Your task to perform on an android device: Share a Constitution Note through gmail app on Email id - dwb.scratchtestid_8@gmail.com
Image 0: 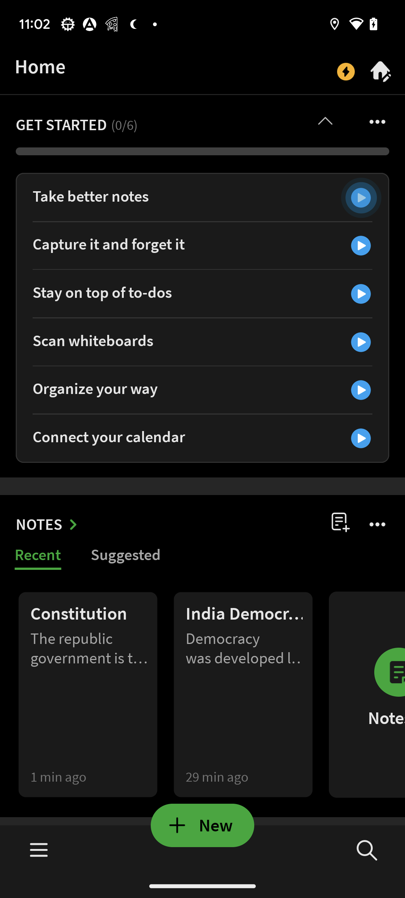
open constitution note at the bottom left corner of the screen 
Step 0: click (89, 694)
Image 1: 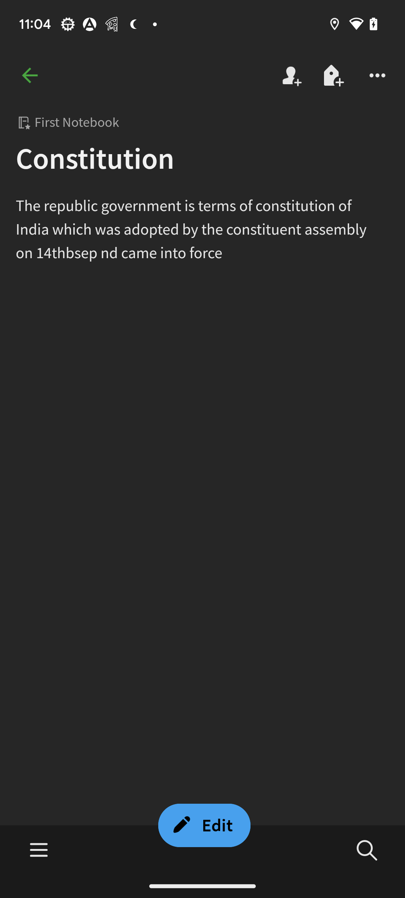
click on the three dots at the top right corner of the screen 
Step 1: click (377, 75)
Image 2: 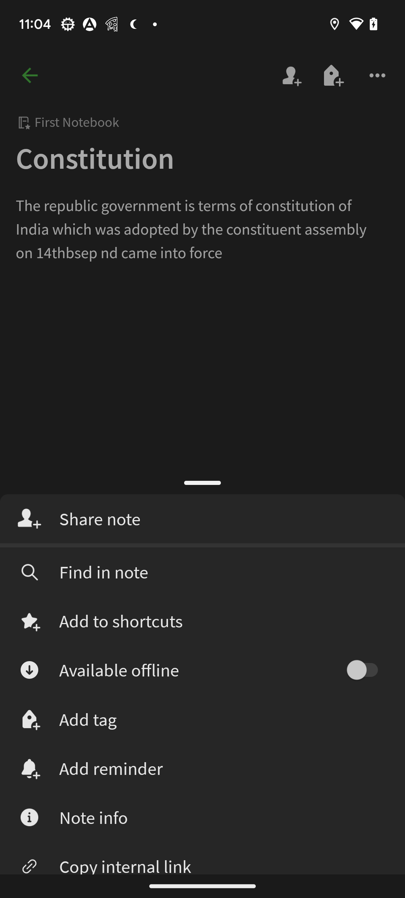
click on the share note option 
Step 2: click (100, 519)
Image 3: 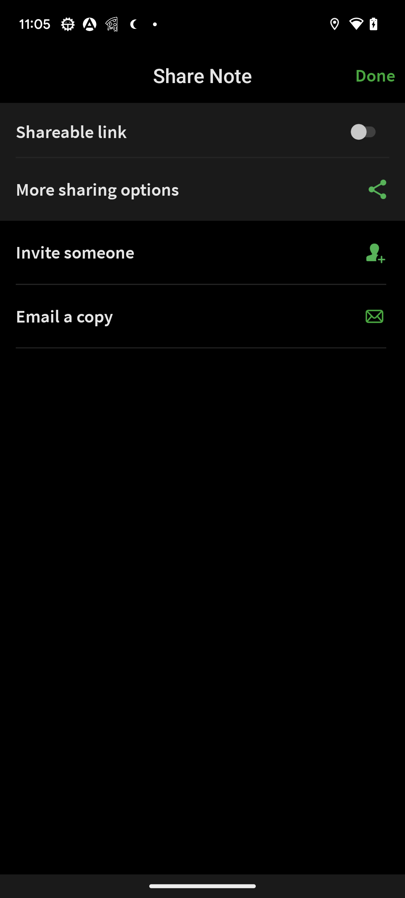
click on the more sharing option icon
Step 3: click (377, 189)
Image 4: 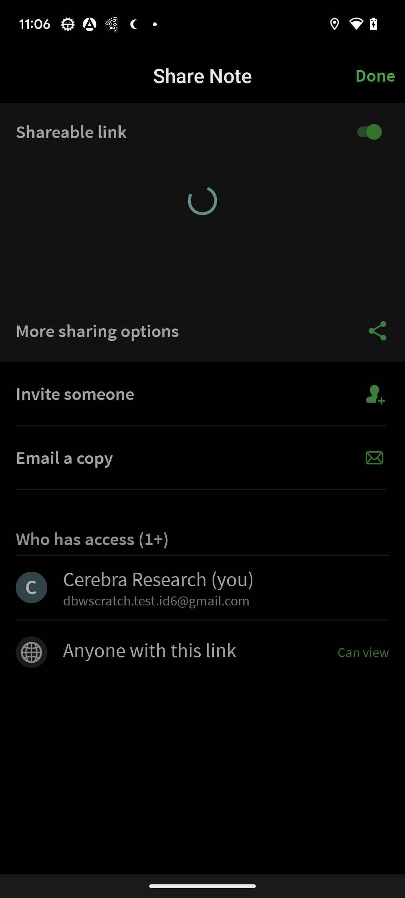
click on the more sharing option icon
Step 4: wait
Image 5: 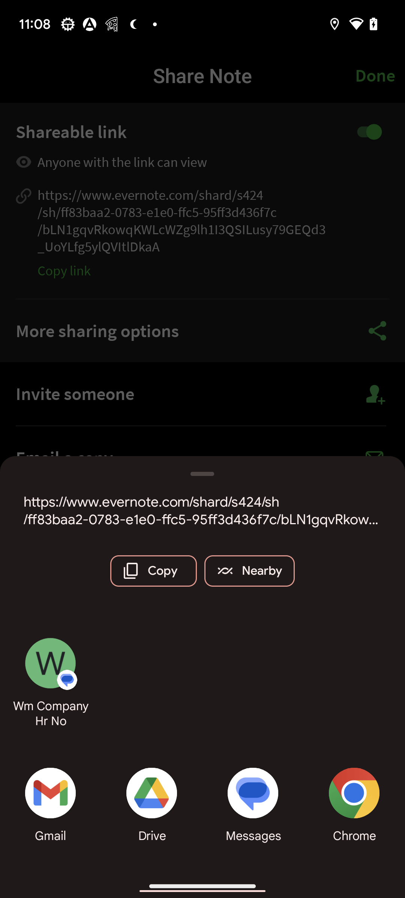
click on the gmail option
Step 5: click (50, 793)
Image 6: 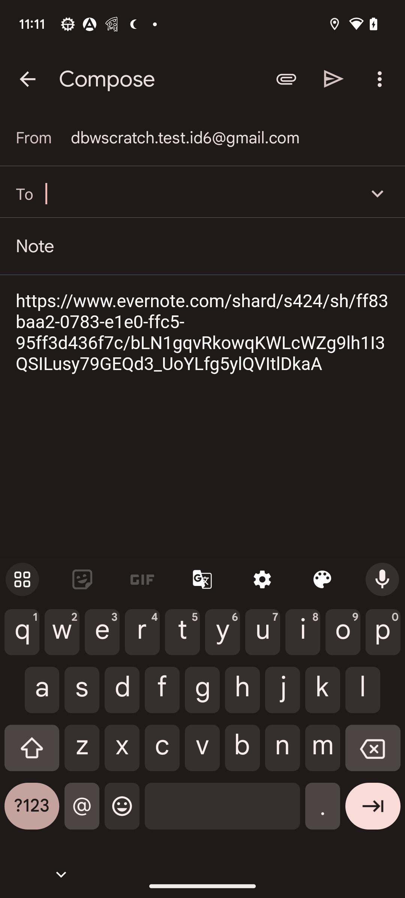
enter email id dbwscratch.test.id3@gmail.com
Step 6: type "dbwscratch.test.id8@gmail.com"
Image 7: 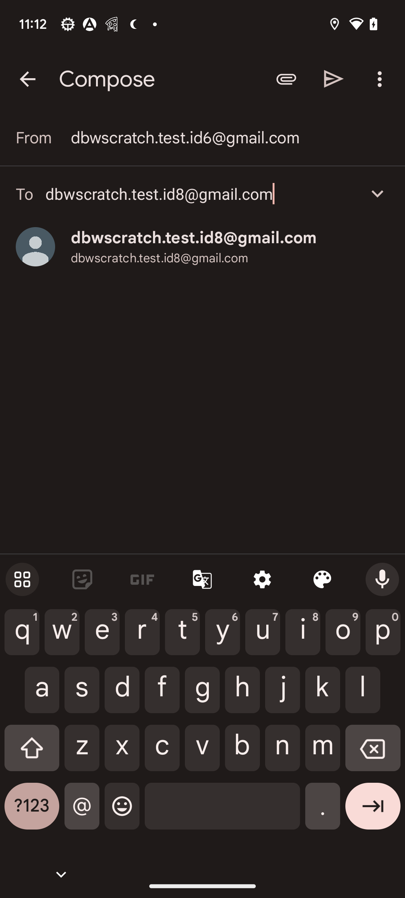
click on the send icon button at the top of the screen
Step 7: click (334, 79)